Your task to perform on an android device: My father is admitted to the hospital as he is not well, so search for a Philadelphia to California roundtrip flight in the expedia app as I want to go check on him.
Image 0: 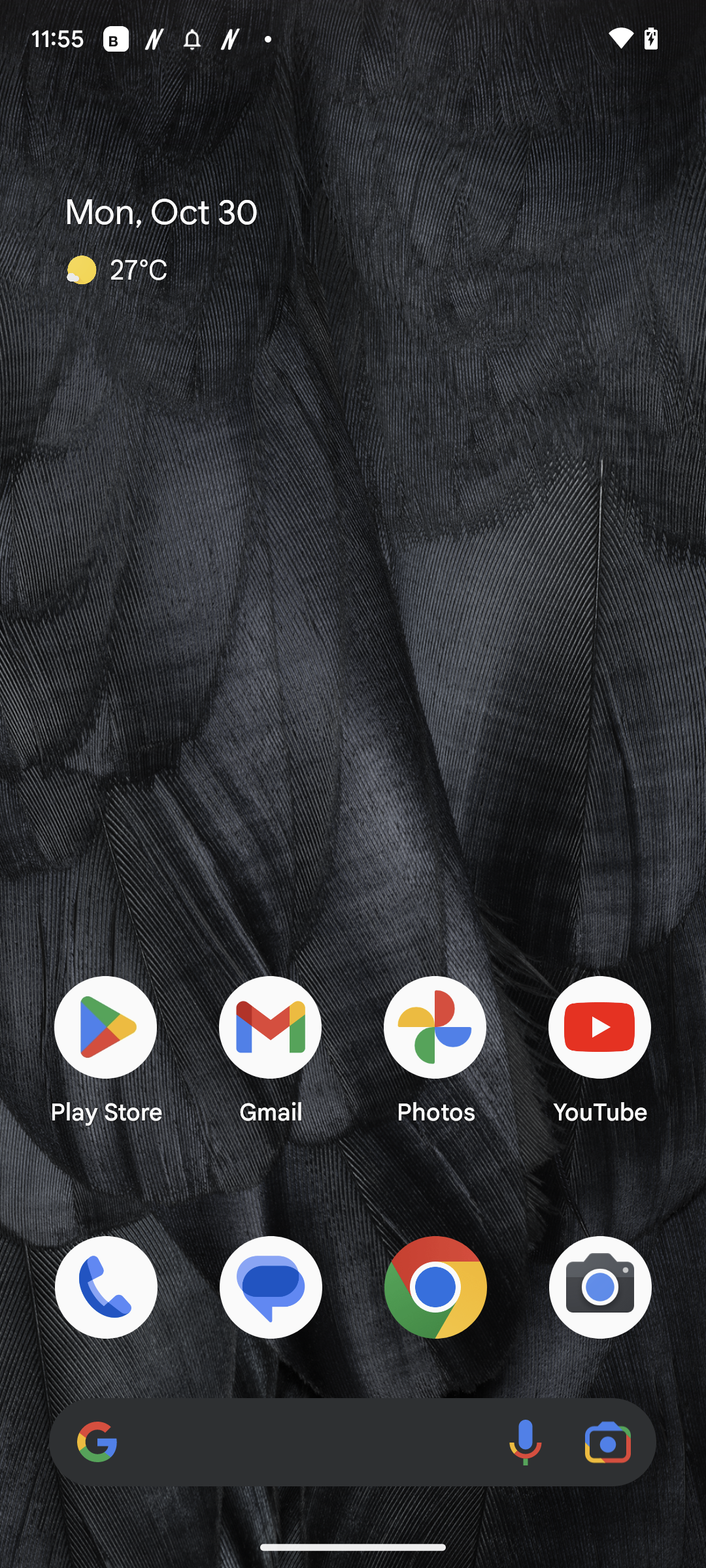
Open the Expedia app.
Step 0: open app "Expedia"
Image 1: 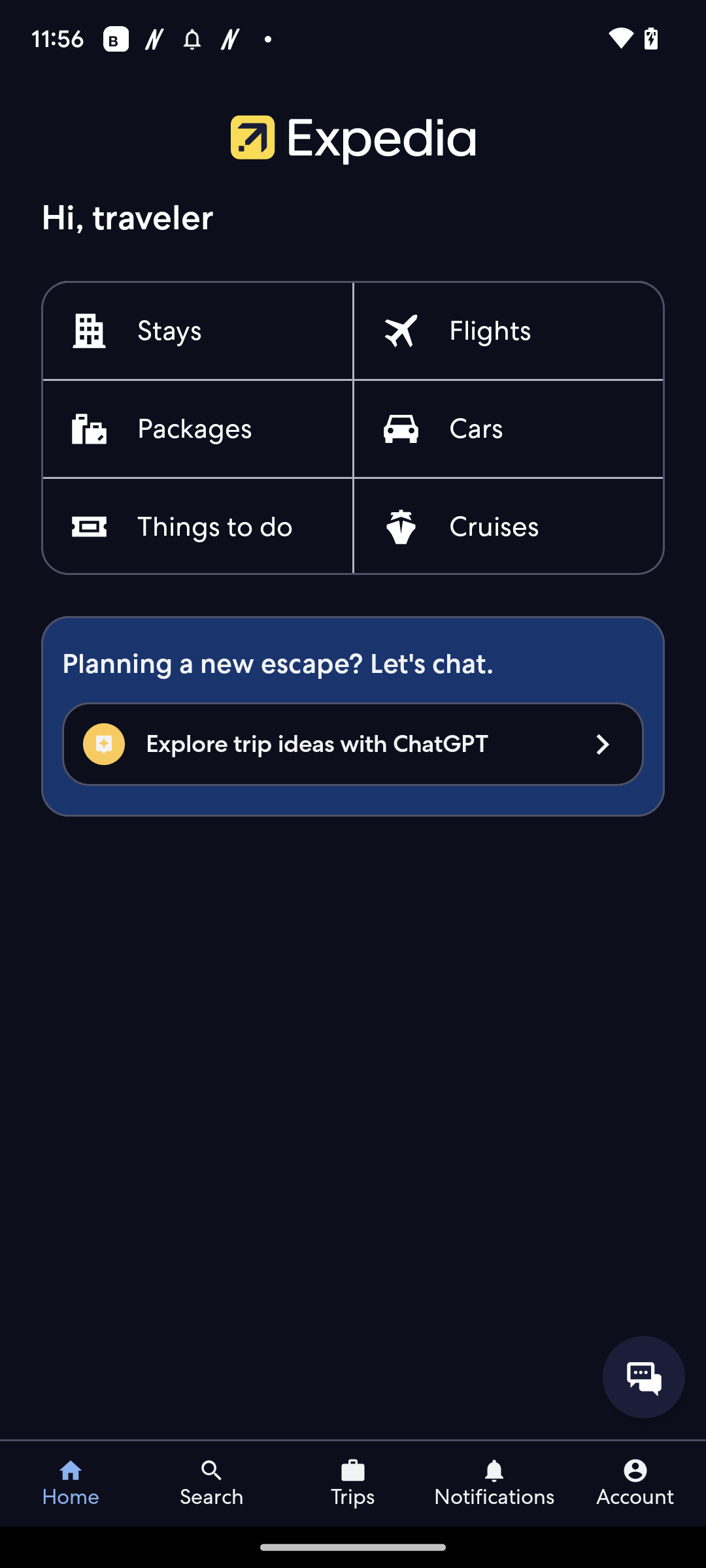
Click on flights at the top right side of the screen.
Step 1: click (494, 288)
Image 2: 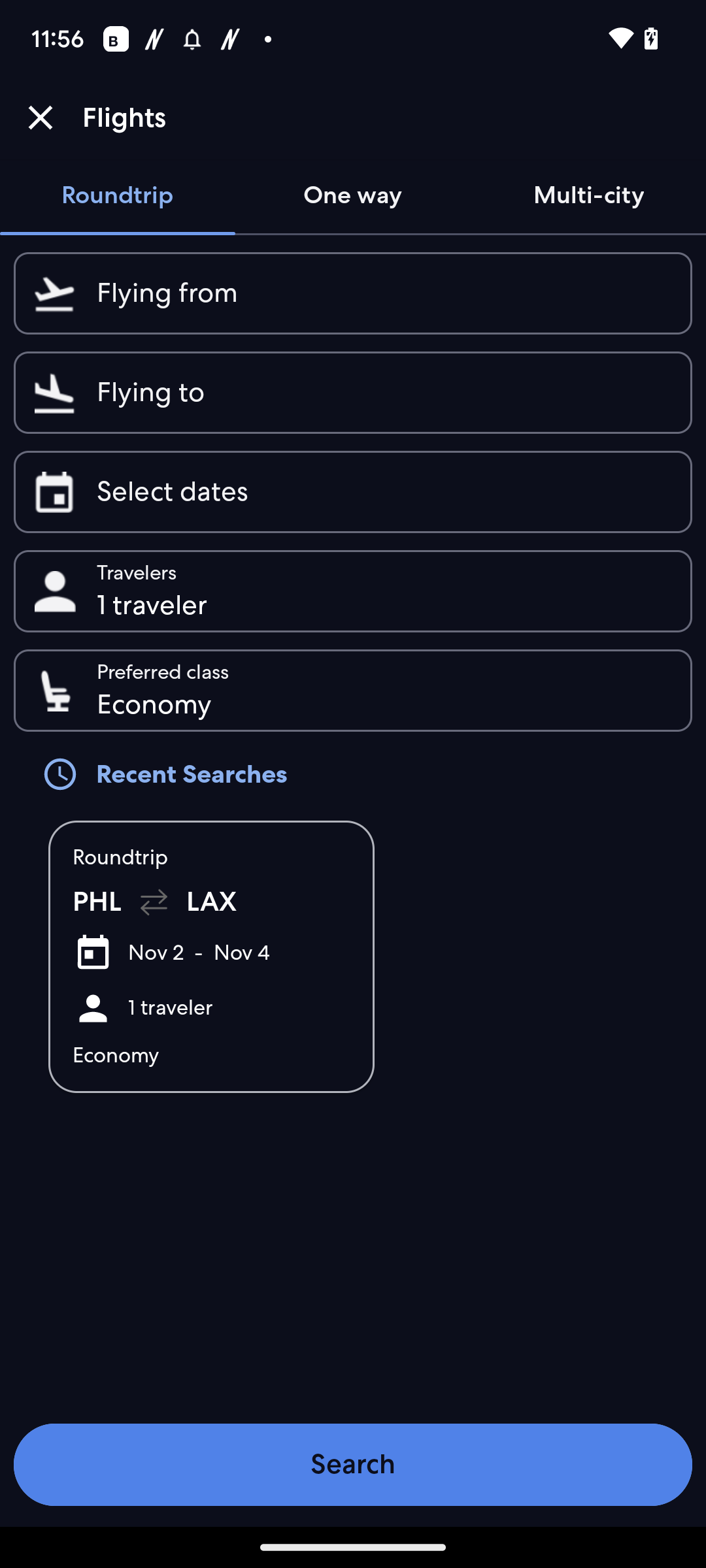
Click on flying from at the top of the screen.
Step 2: click (384, 293)
Image 3: 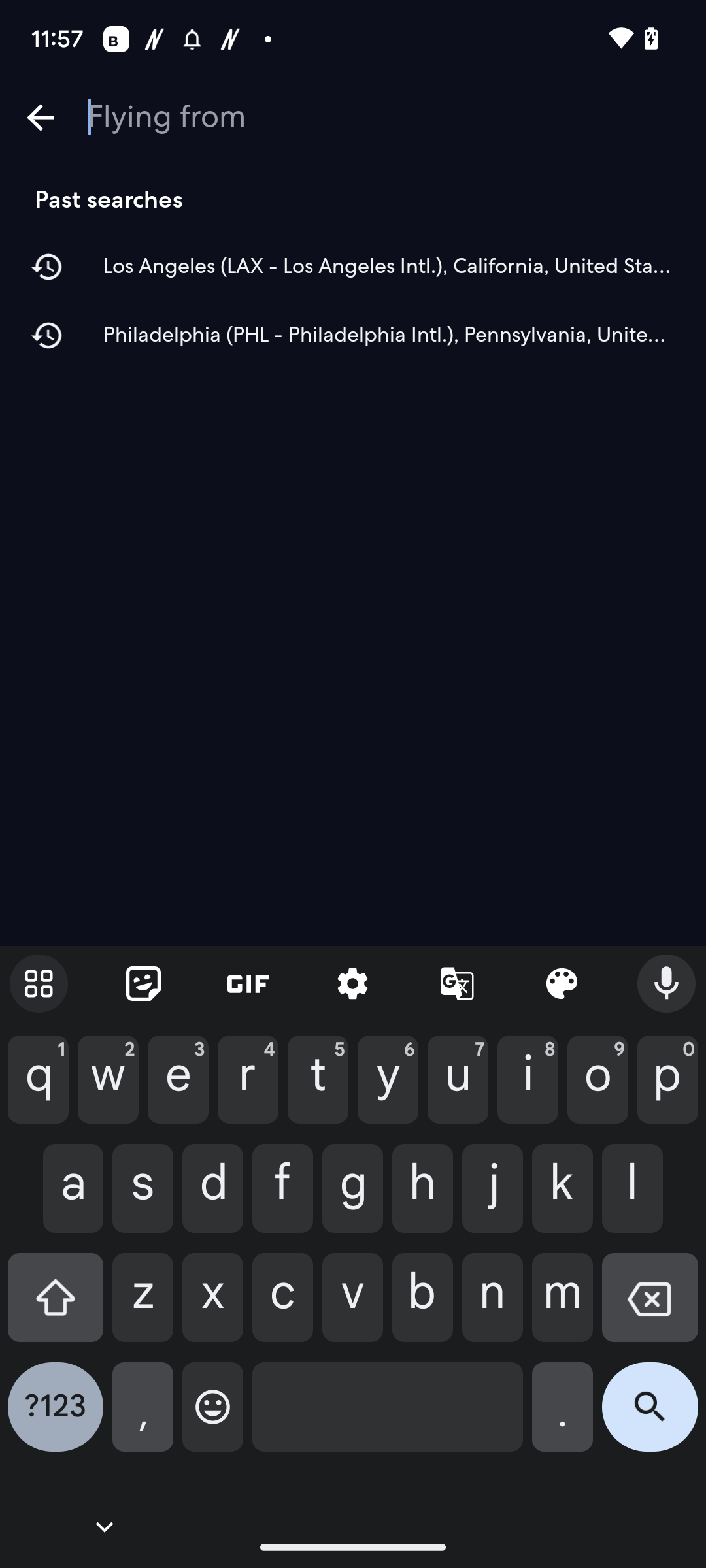
Click on Philadelphia in the past searches.
Step 3: click (387, 335)
Image 4: 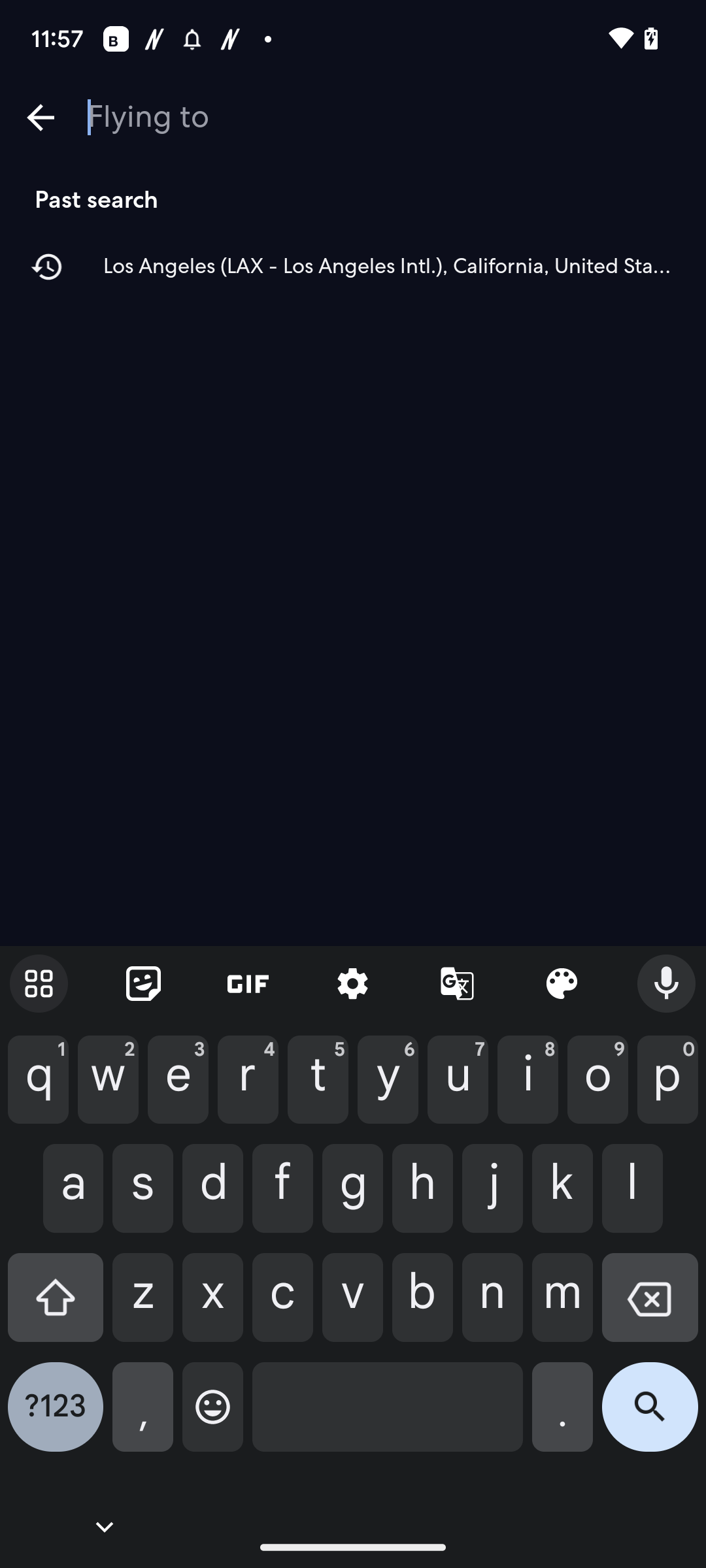
Click on Los Angeles in the past search.
Step 4: click (387, 266)
Image 5: 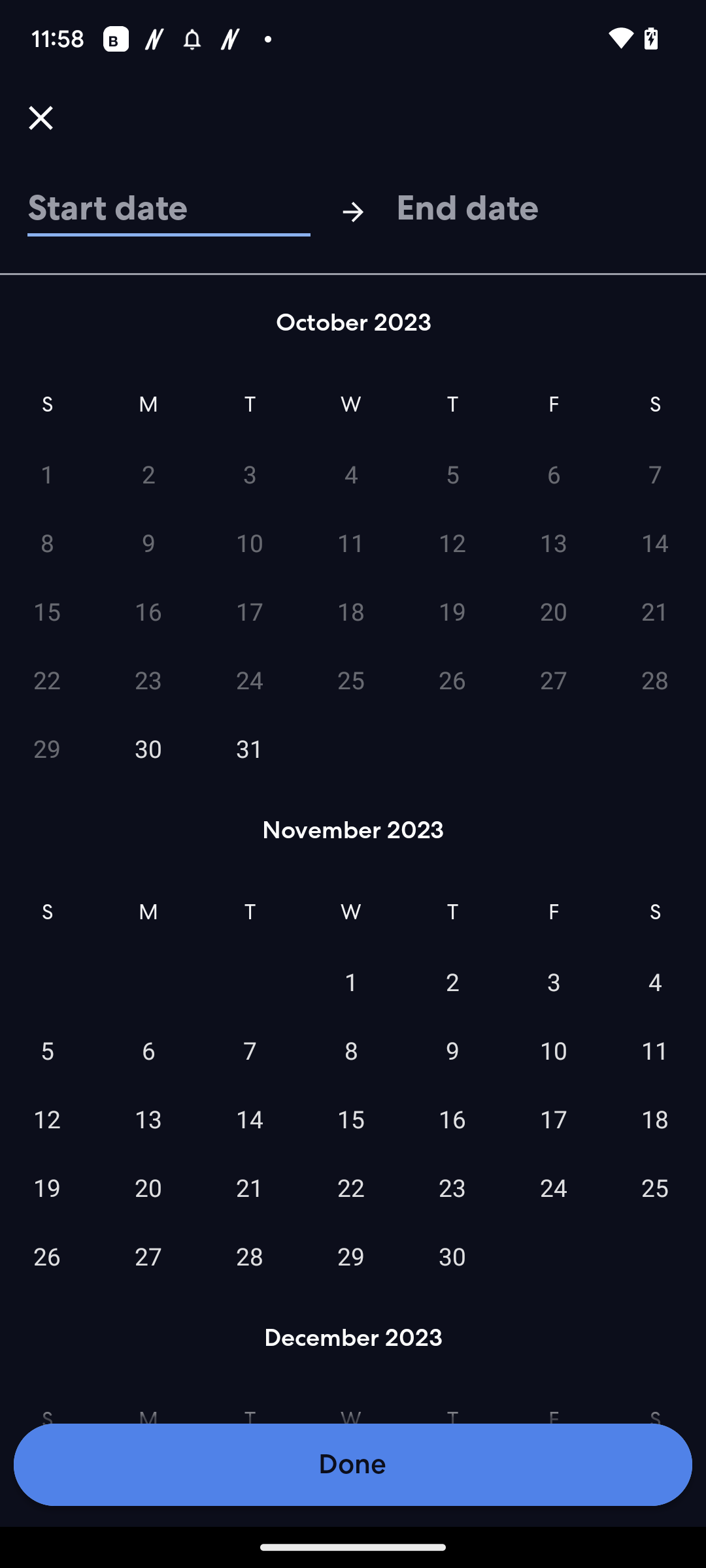
Click on number 1 in November.
Step 5: click (351, 981)
Image 6: 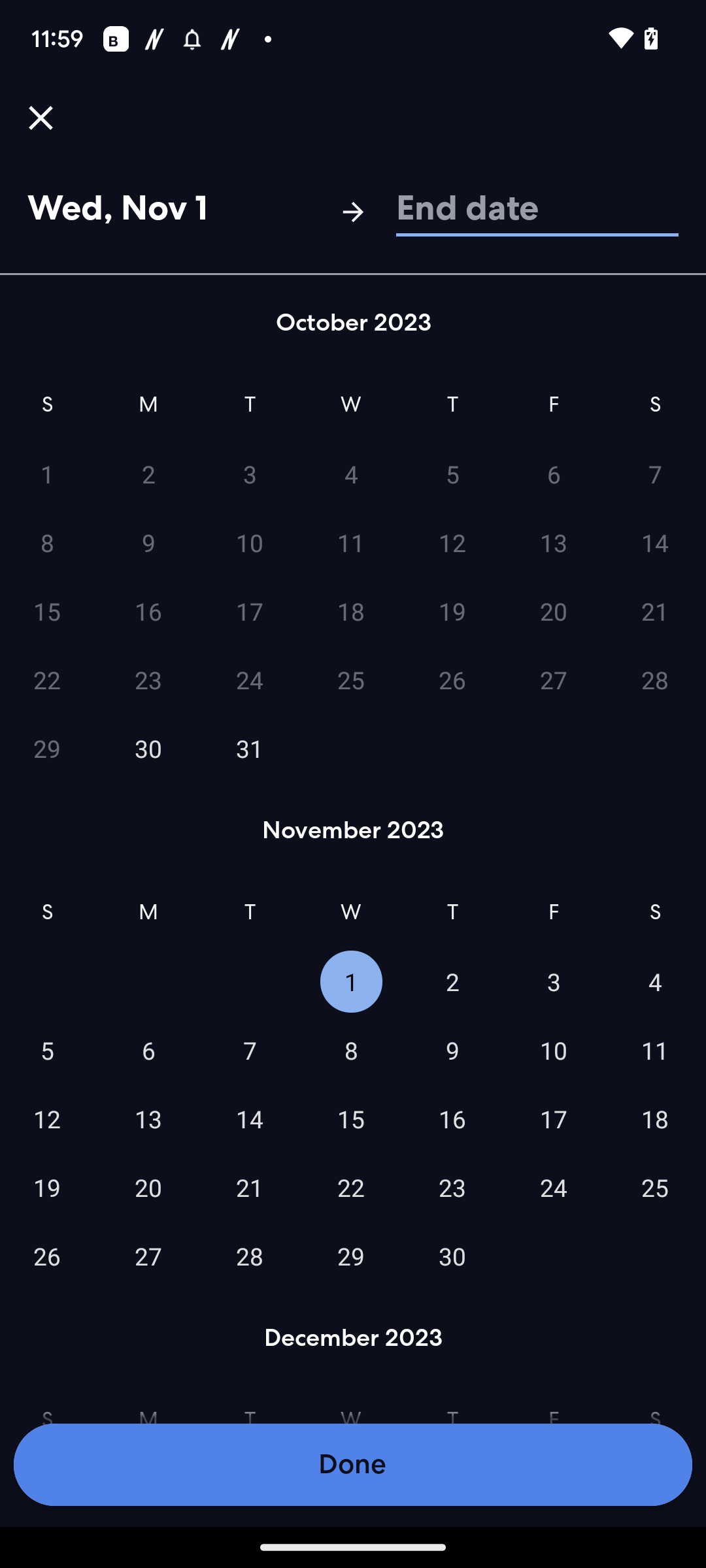
Click on number 3 in November.
Step 6: click (554, 981)
Image 7: 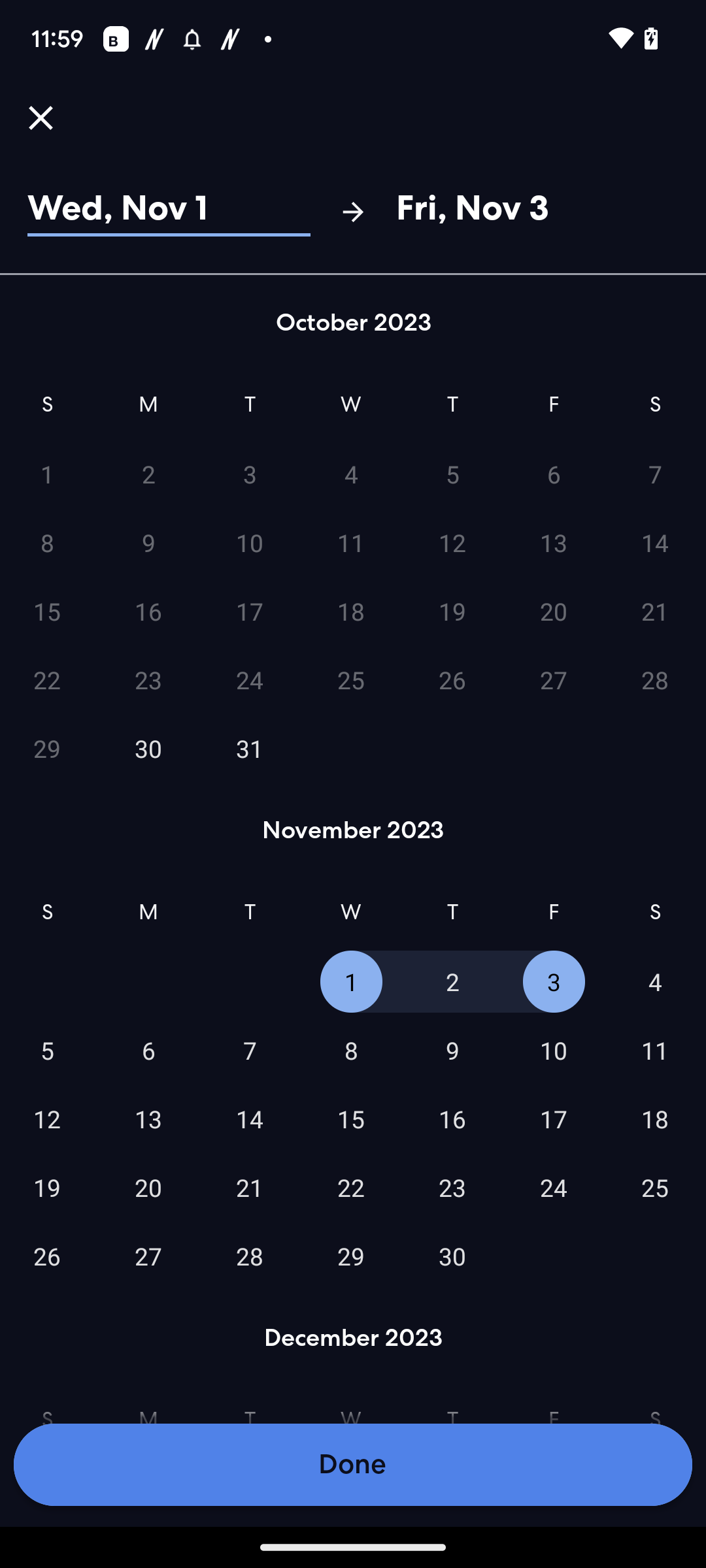
Click on Done at the bottom of the screen.
Step 7: click (351, 1420)
Image 8: 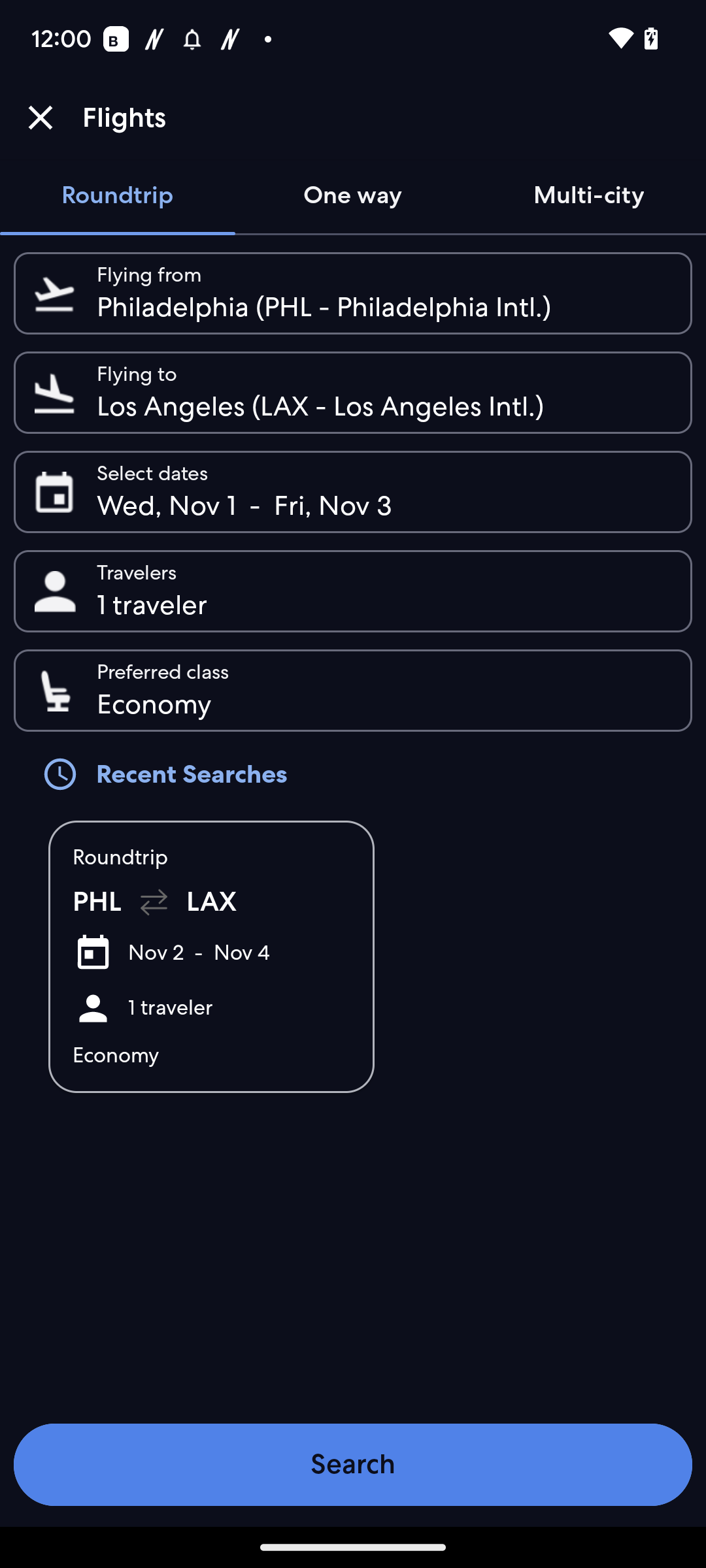
Click on search button at the bottom of the screen.
Step 8: click (353, 1464)